Your task to perform on an android device: In the Google Slides app, share a globalisation document using Gmail.
Image 0: 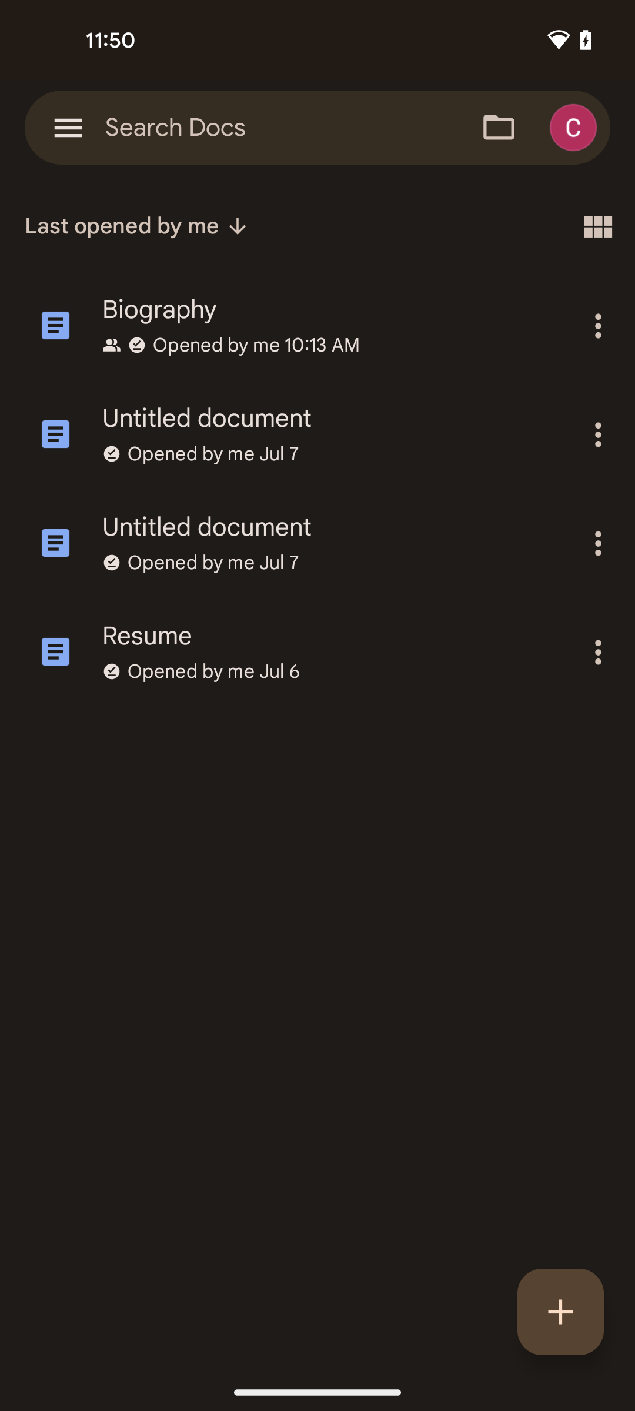
Open the Google slides app
Step 0: open app "Slides"
Image 1: 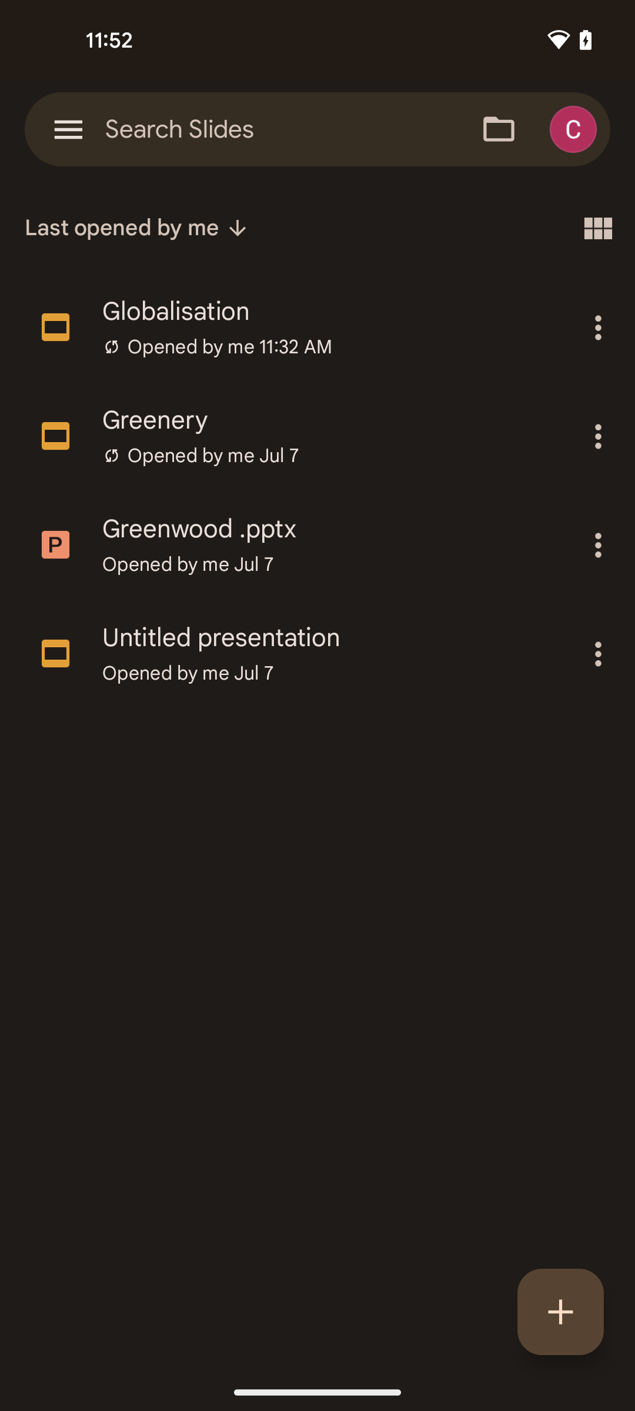
Click on the three dots icon of globalisation document
Step 1: click (597, 327)
Image 2: 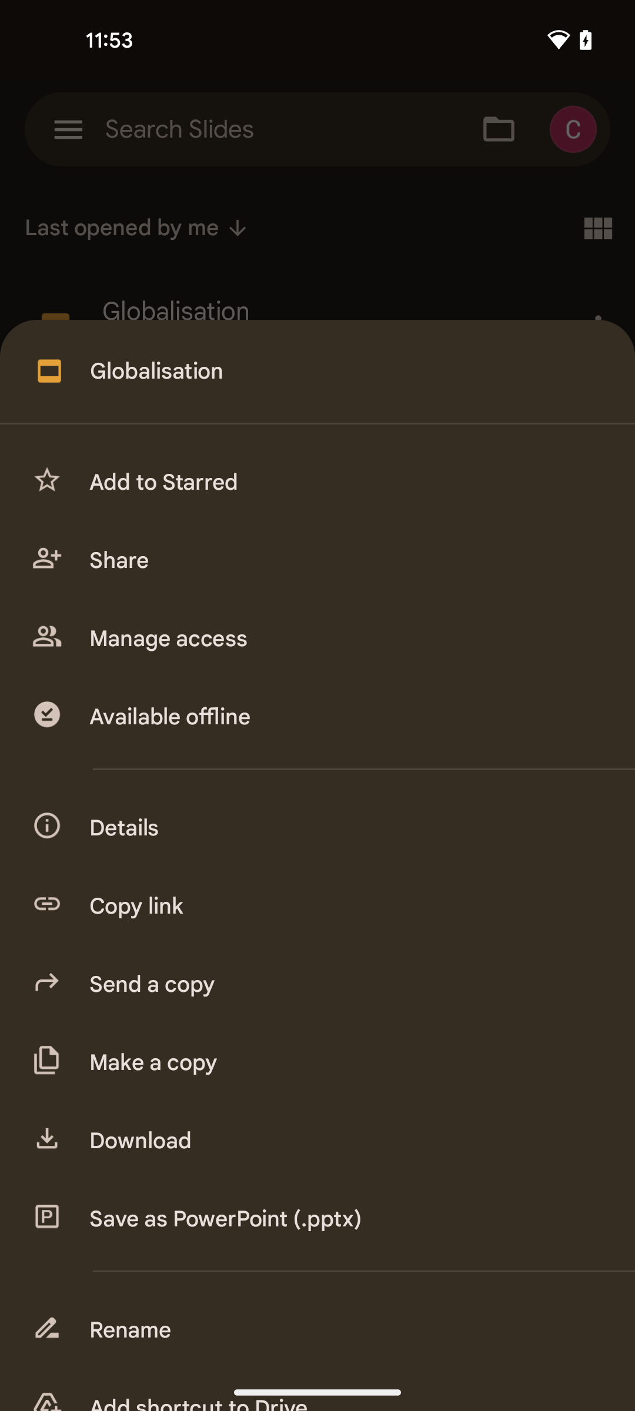
Click on the share option
Step 2: click (343, 560)
Image 3: 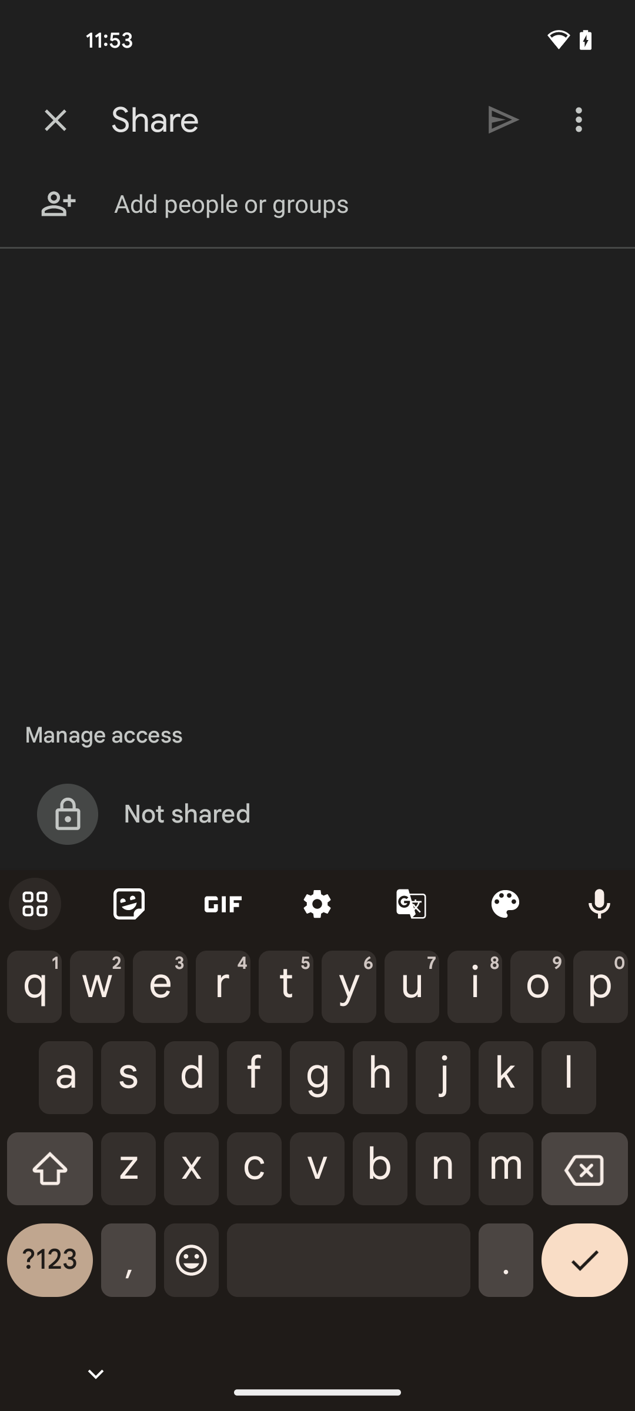
Type the text dbwscratch.test.id10@gmail.com
Step 3: type "dbwscratch.test.id10@gmail.com"
Image 4: 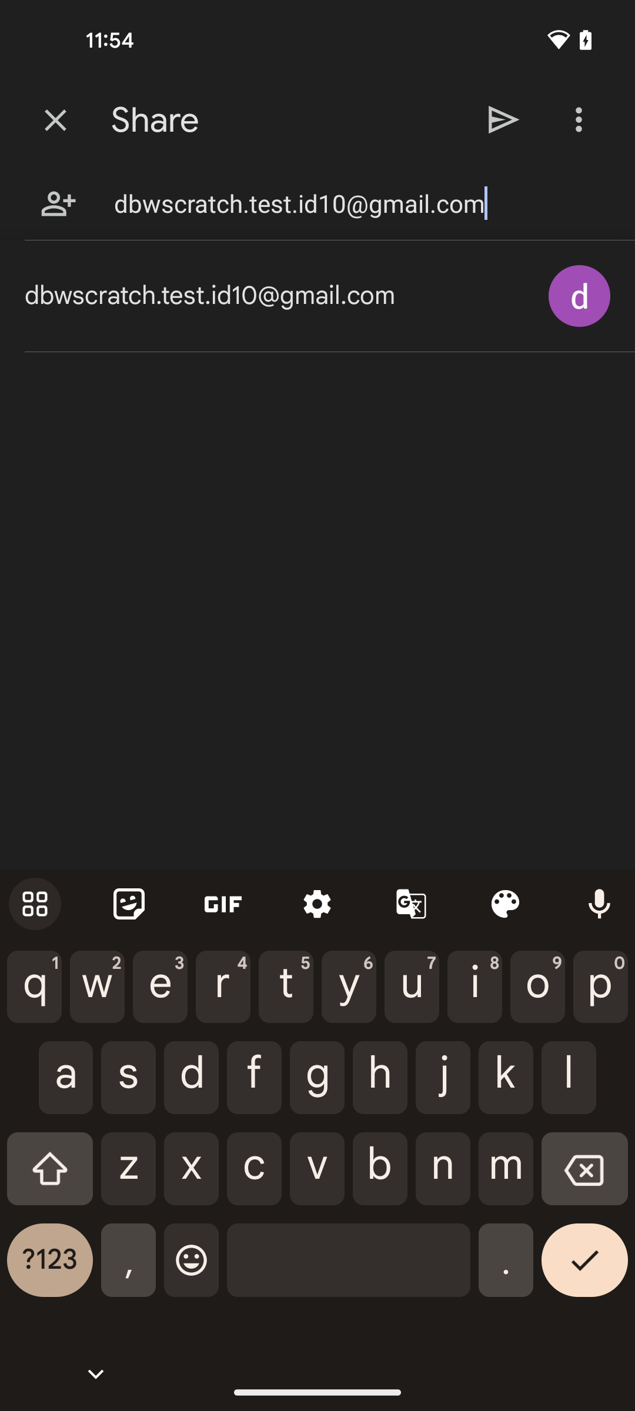
Click on the send icon at the top of the screen
Step 4: click (504, 119)
Image 5: 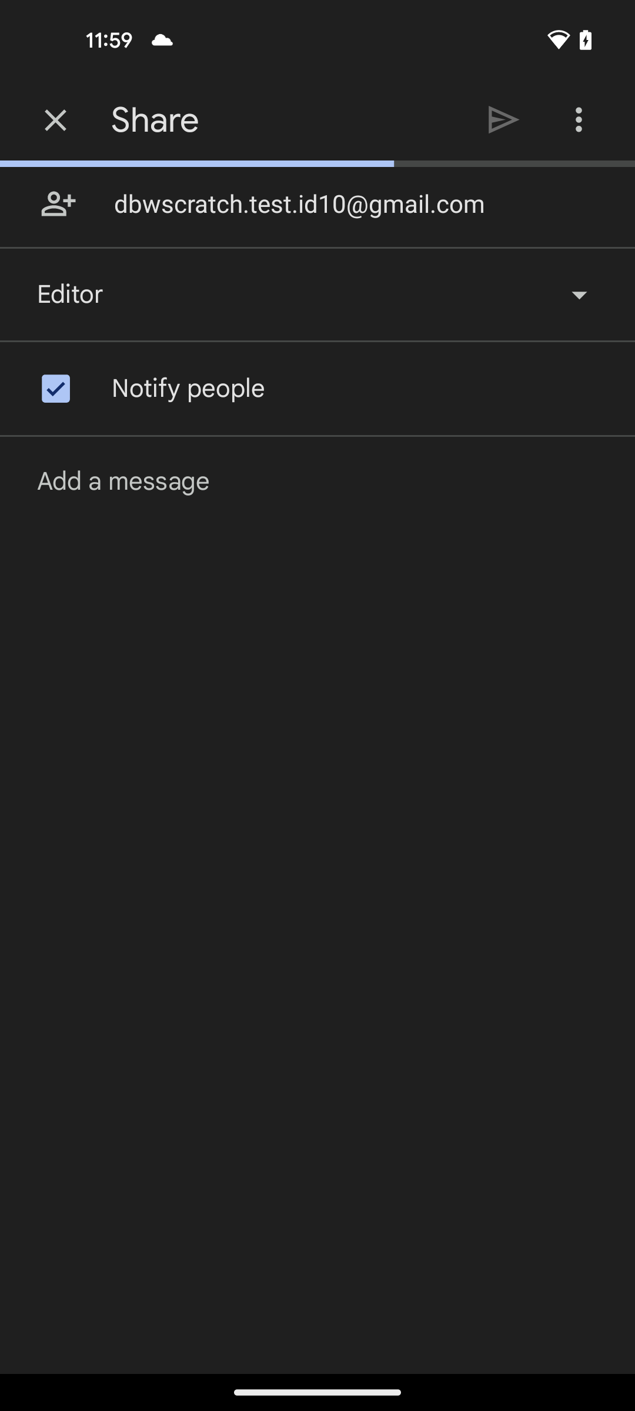
Click on the send icon at the top of the screen
Step 5: wait